Your task to perform on an android device: In the TickTick app, edit the zumba session reminder.
Image 0: 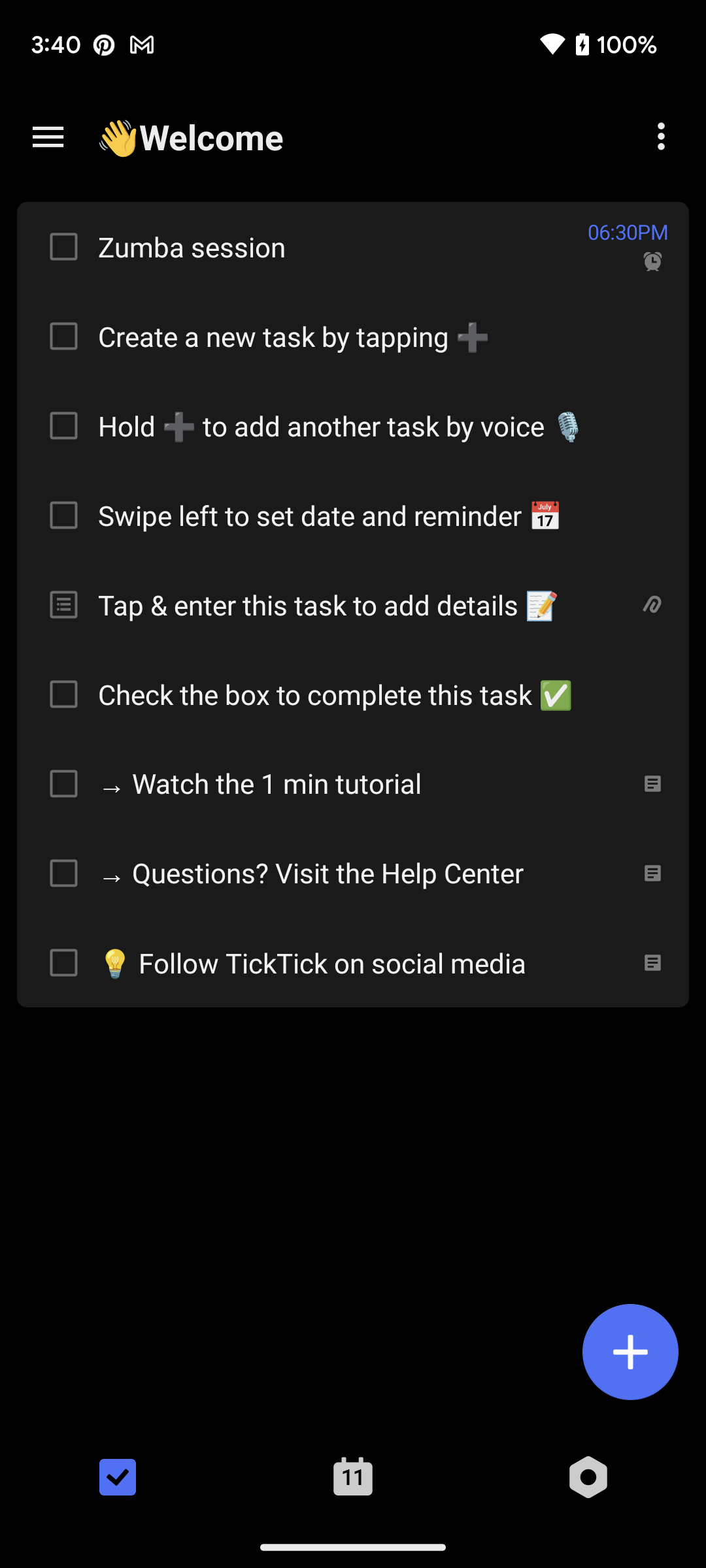
Click on the zumba session reminder at the top of the screen.
Step 0: click (343, 246)
Image 1: 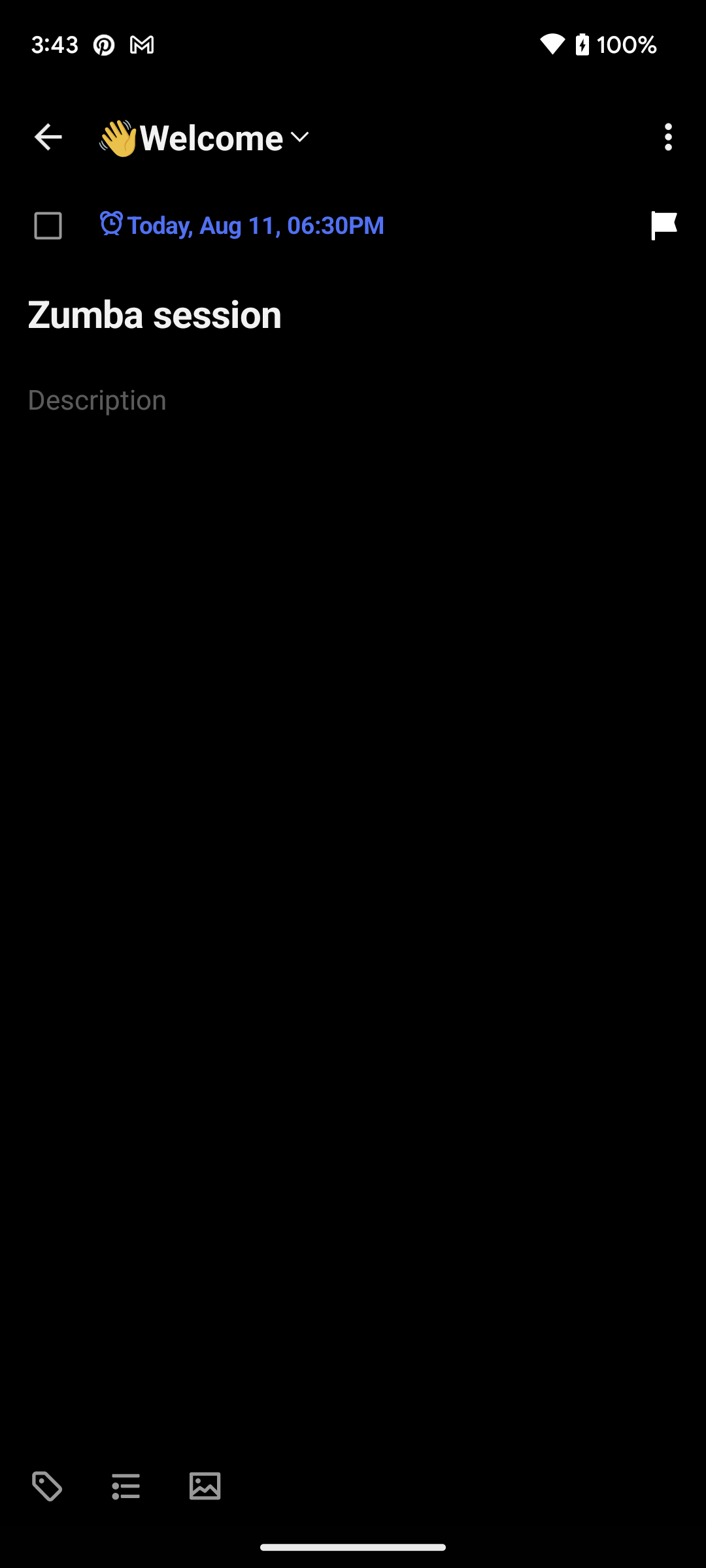
Click on the time and date section at the top of the screen.
Step 1: click (258, 224)
Image 2: 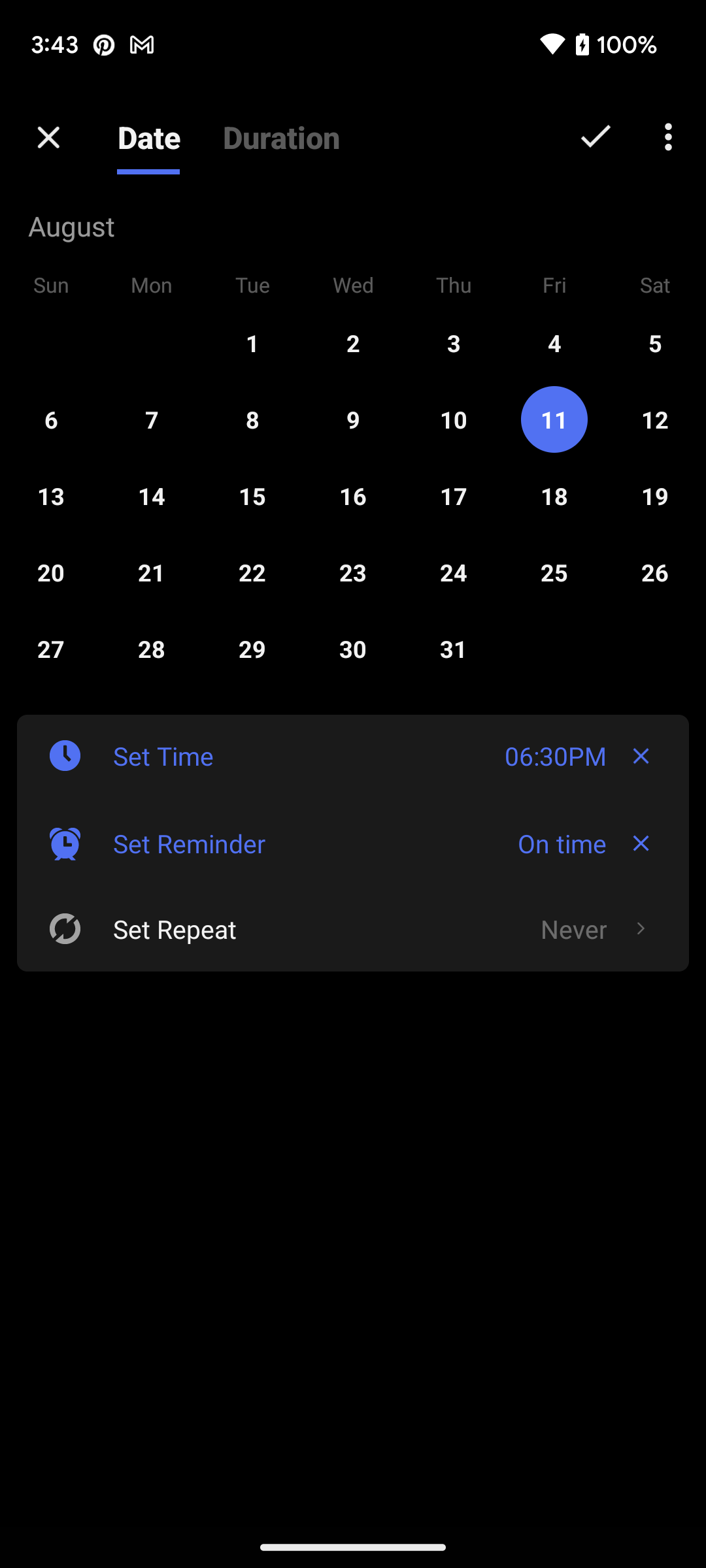
Click on the time section at the bottom of the calendar.
Step 2: click (435, 755)
Image 3: 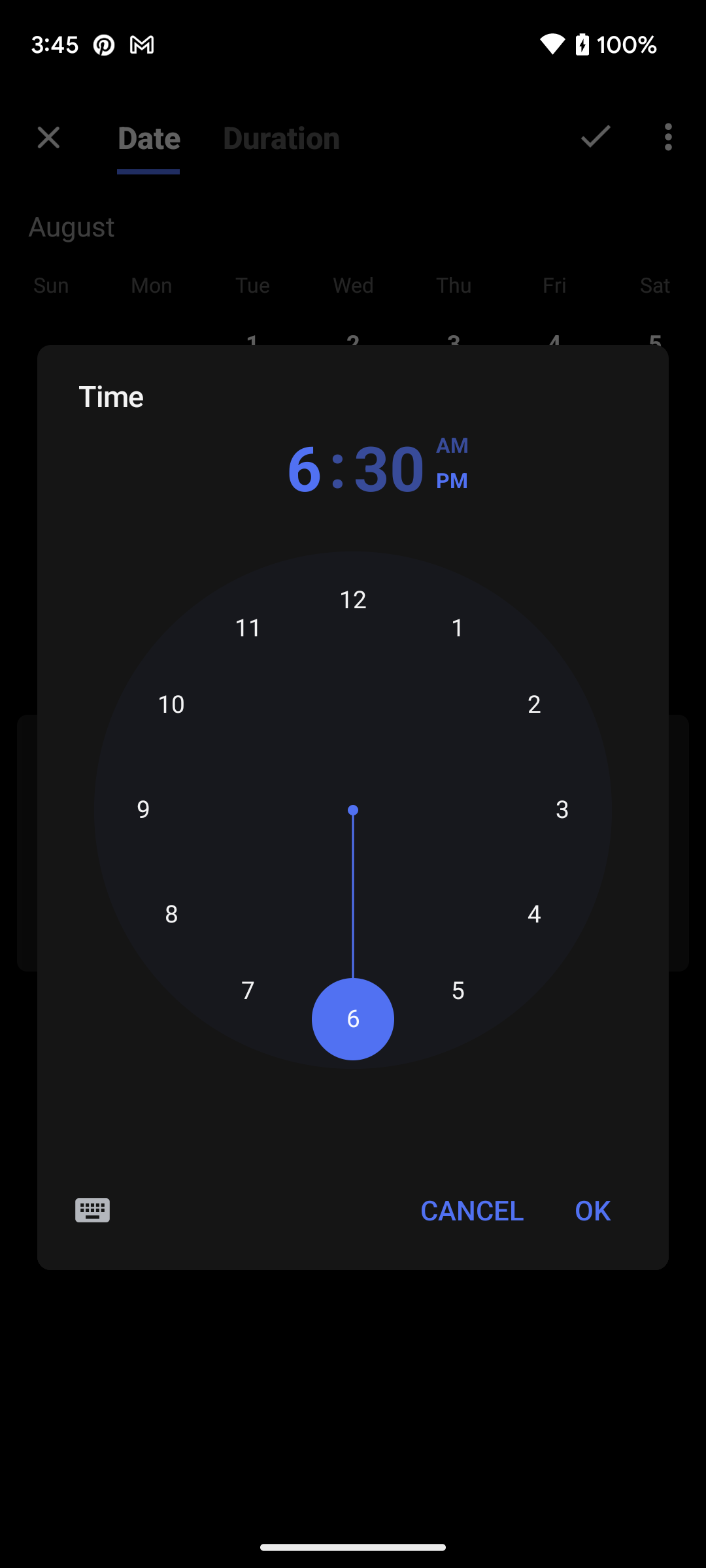
Select 7 on the clock.
Step 3: click (353, 834)
Image 4: 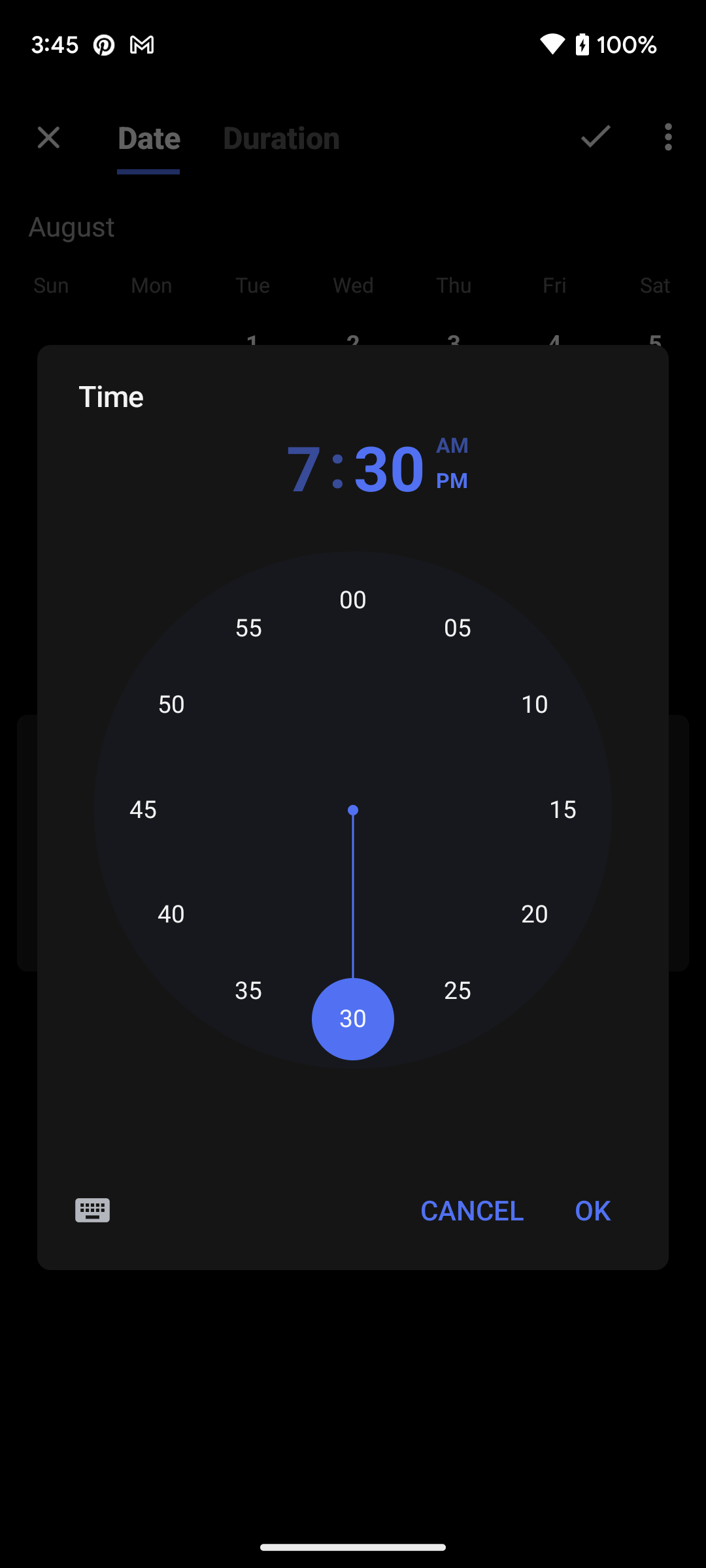
Click on the OK option at the bottom right corner of the pop up screen.
Step 4: click (592, 1209)
Image 5: 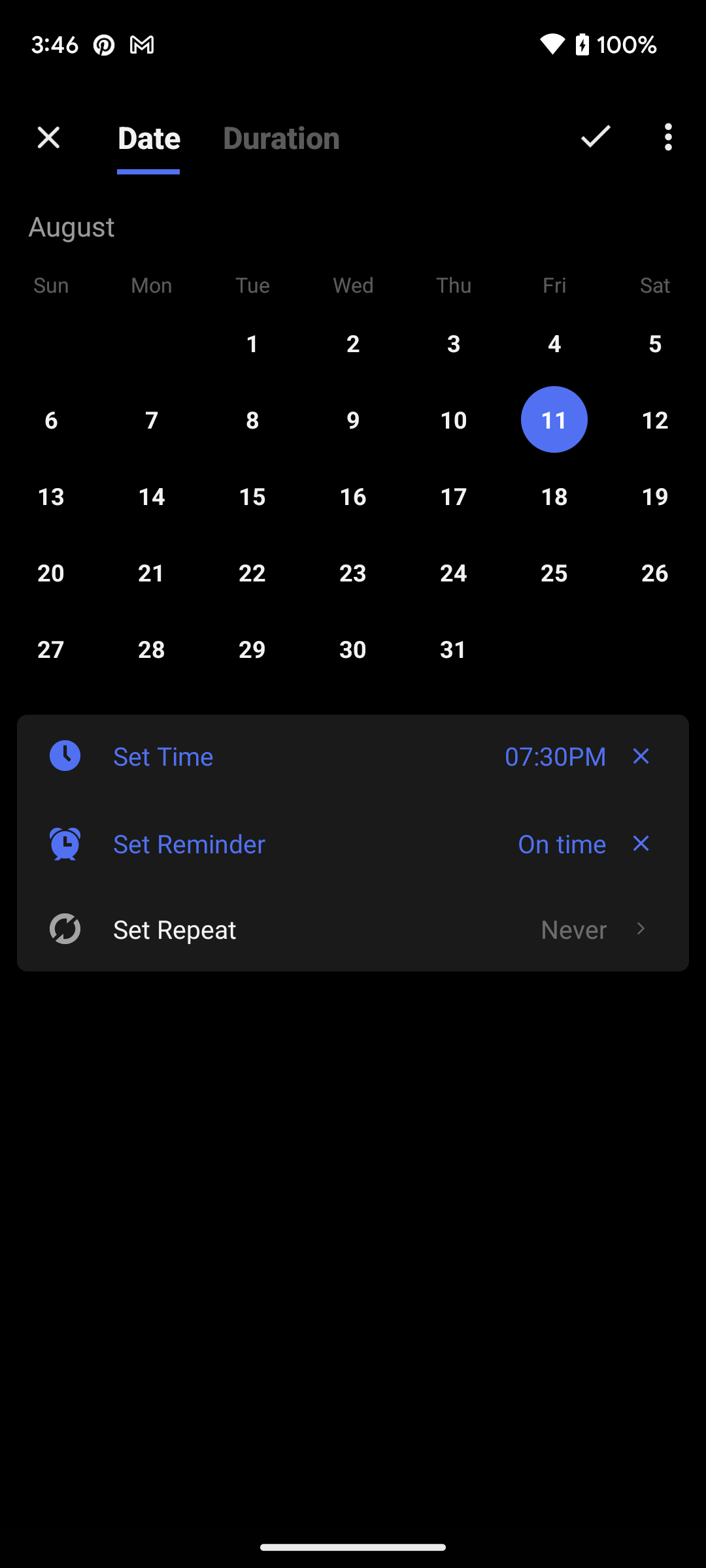
Click on the tick at the top right corner of the screen.
Step 5: click (596, 137)